Your task to perform on an android device: Open the Duolingo app & select the French language for learning
Image 0: 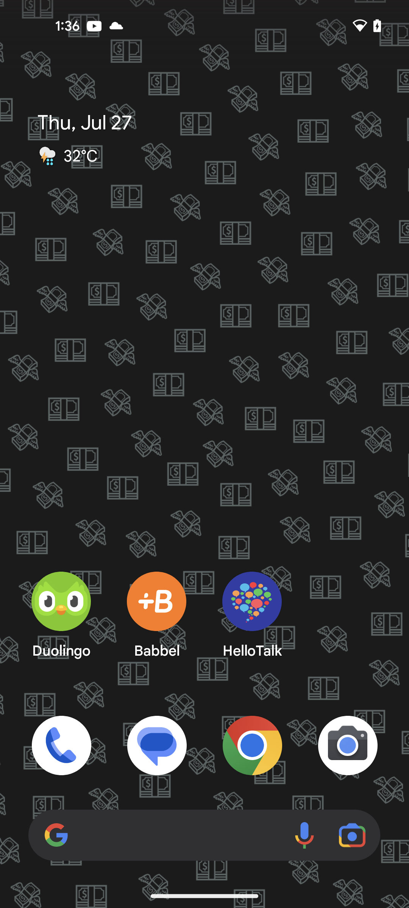
open the Duolingo app
Step 0: open app "Duolingo"
Image 1: 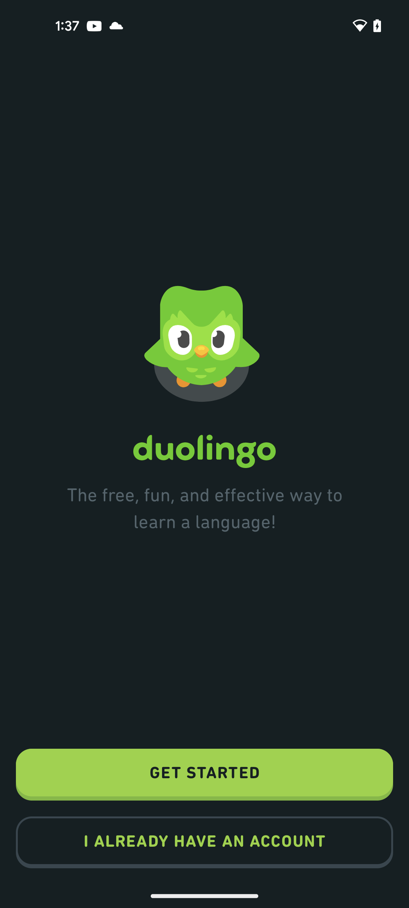
click on the Get Started button
Step 1: click (204, 774)
Image 2: 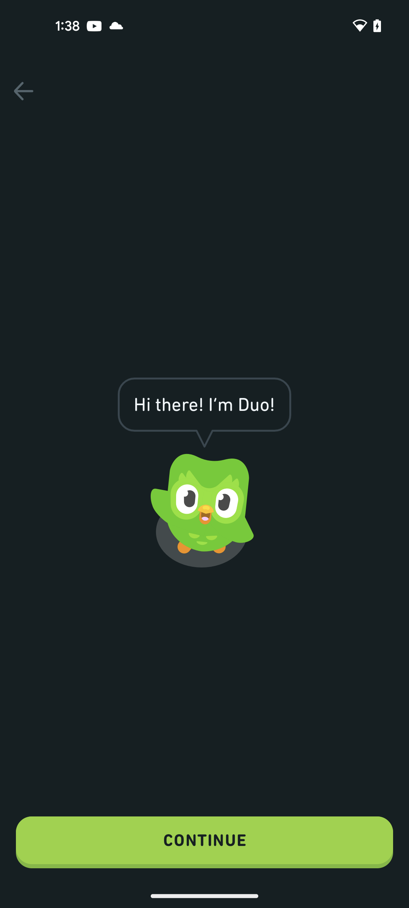
click on the continue button at the bottom of the screen
Step 2: click (204, 842)
Image 3: 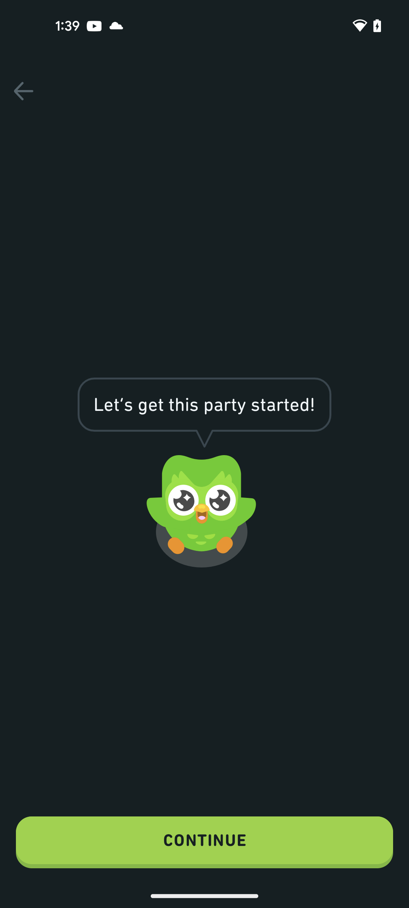
click on the continue button at the bottom of the screen
Step 3: click (204, 842)
Image 4: 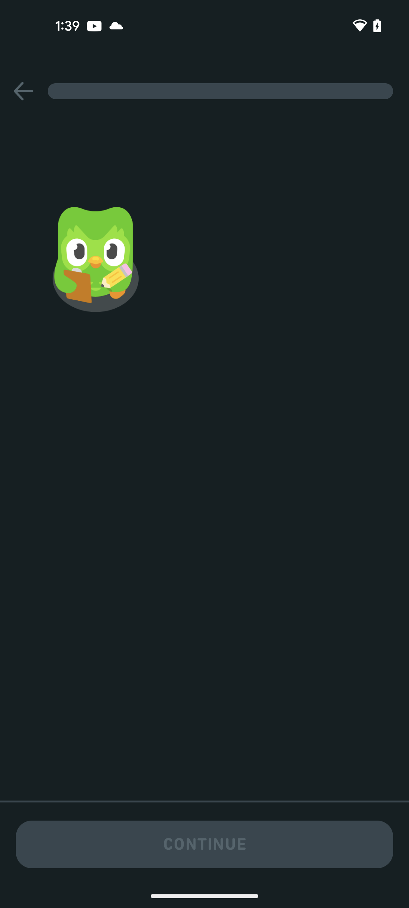
click on the continue button at the bottom of the screen
Step 4: wait
Image 5: 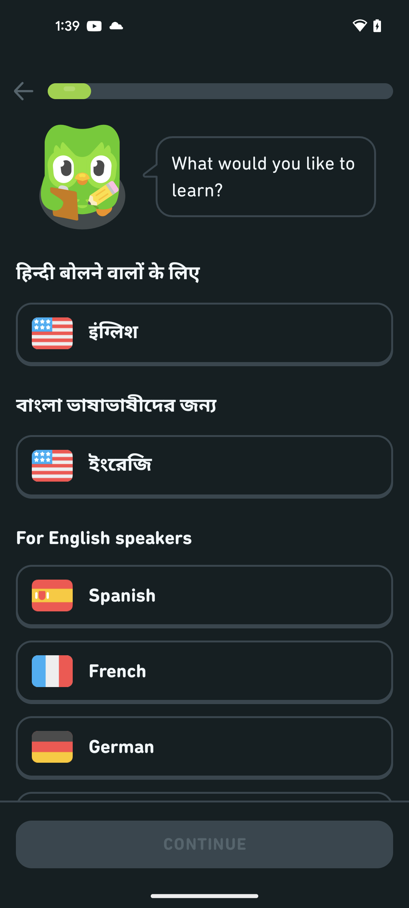
select the French language from the list
Step 5: click (225, 671)